Your task to perform on an android device: To locate the screwdriver set under the Home Improvement section of the Home & Living category, use the Esty app.
Image 0: 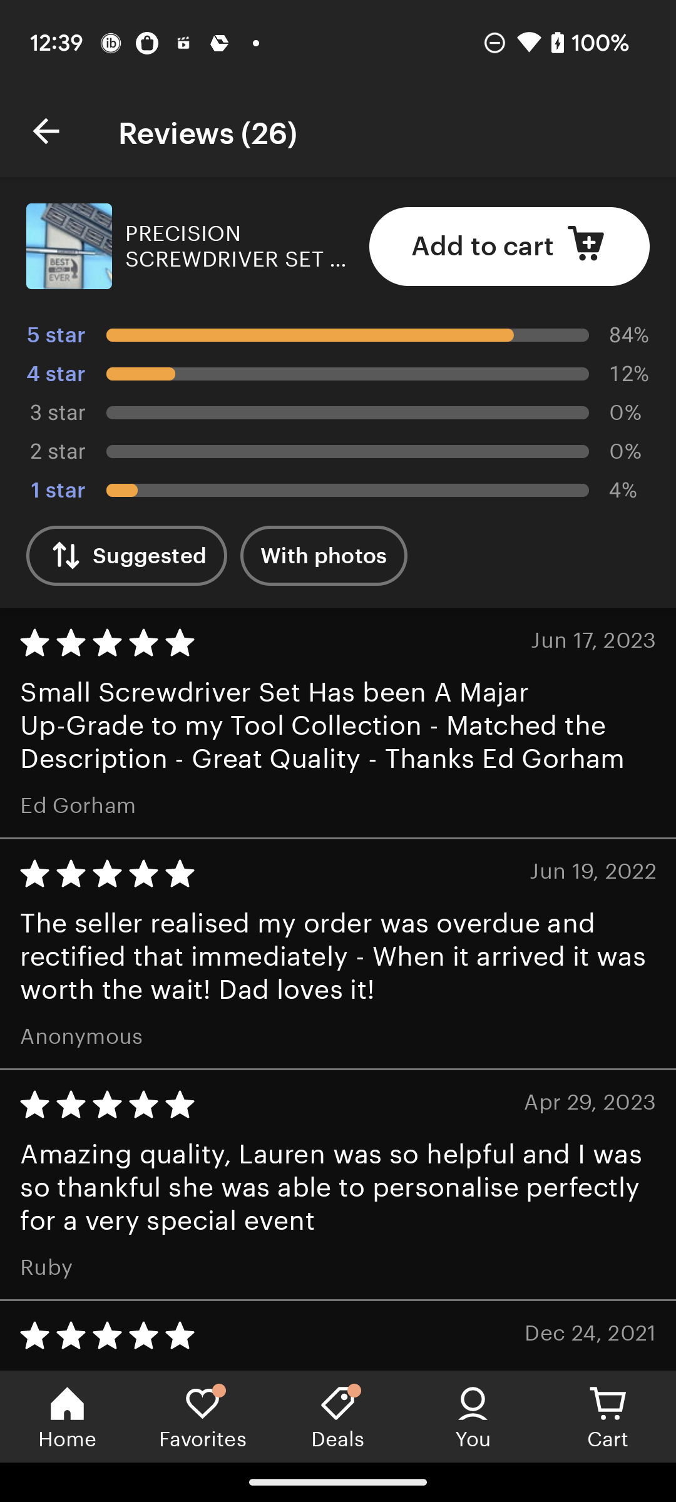
go back to the previous page
Step 0: press back button
Image 1: 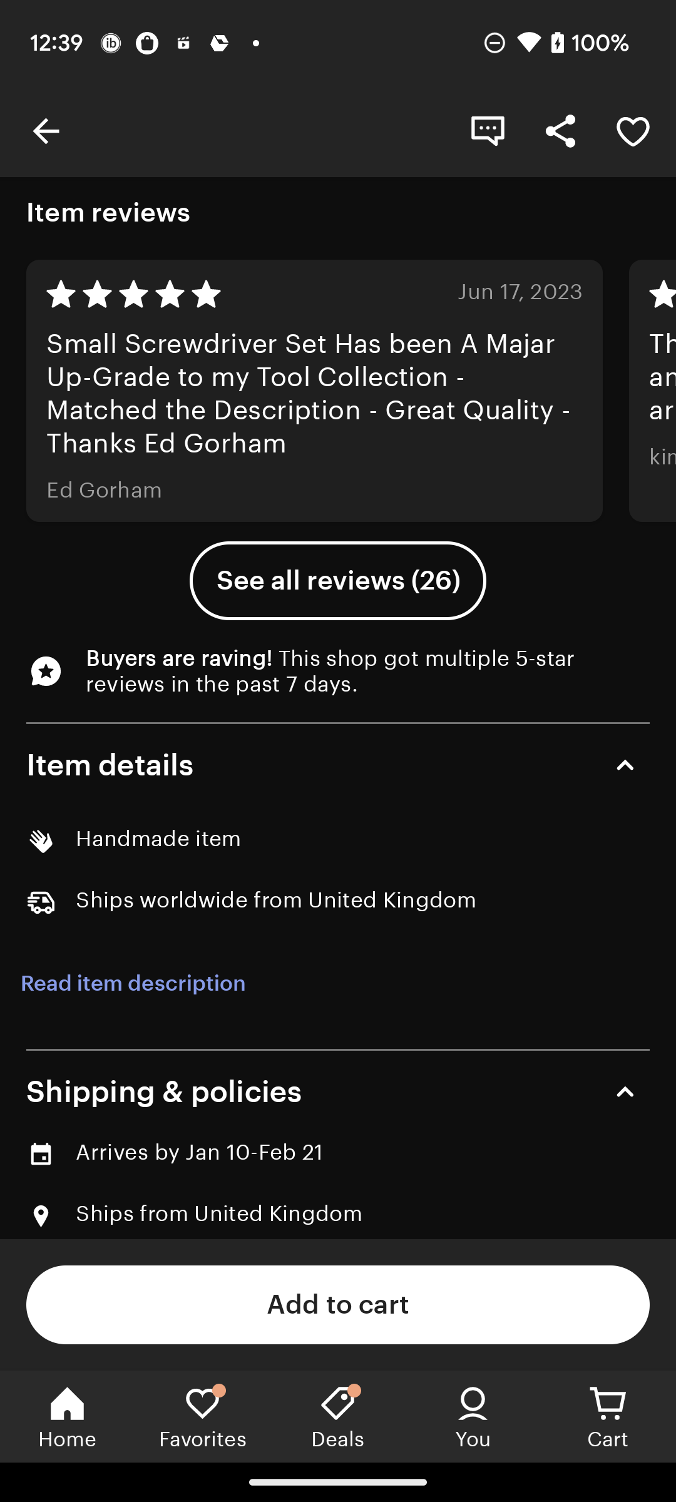
go back to the previous page
Step 1: press back button
Image 2: 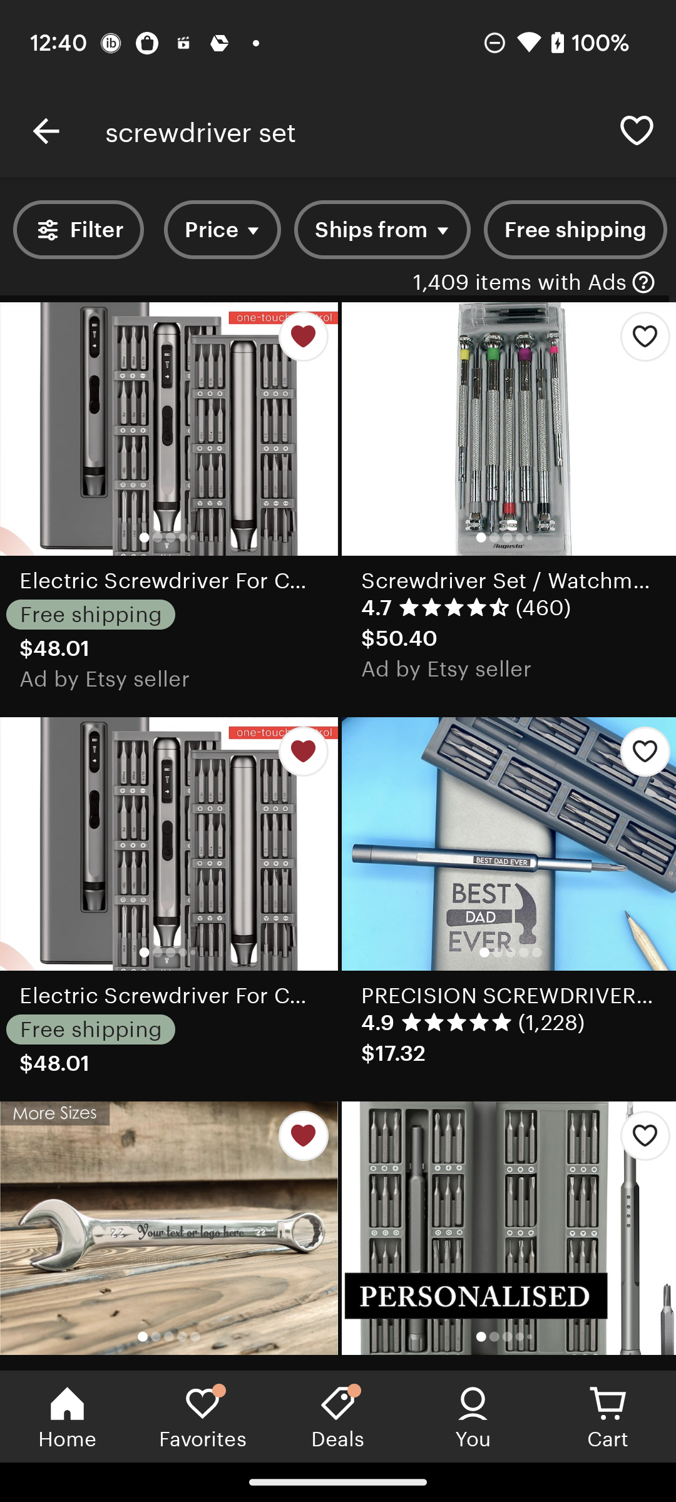
Click on the Filter option at the top of the screen
Step 2: click (83, 244)
Image 3: 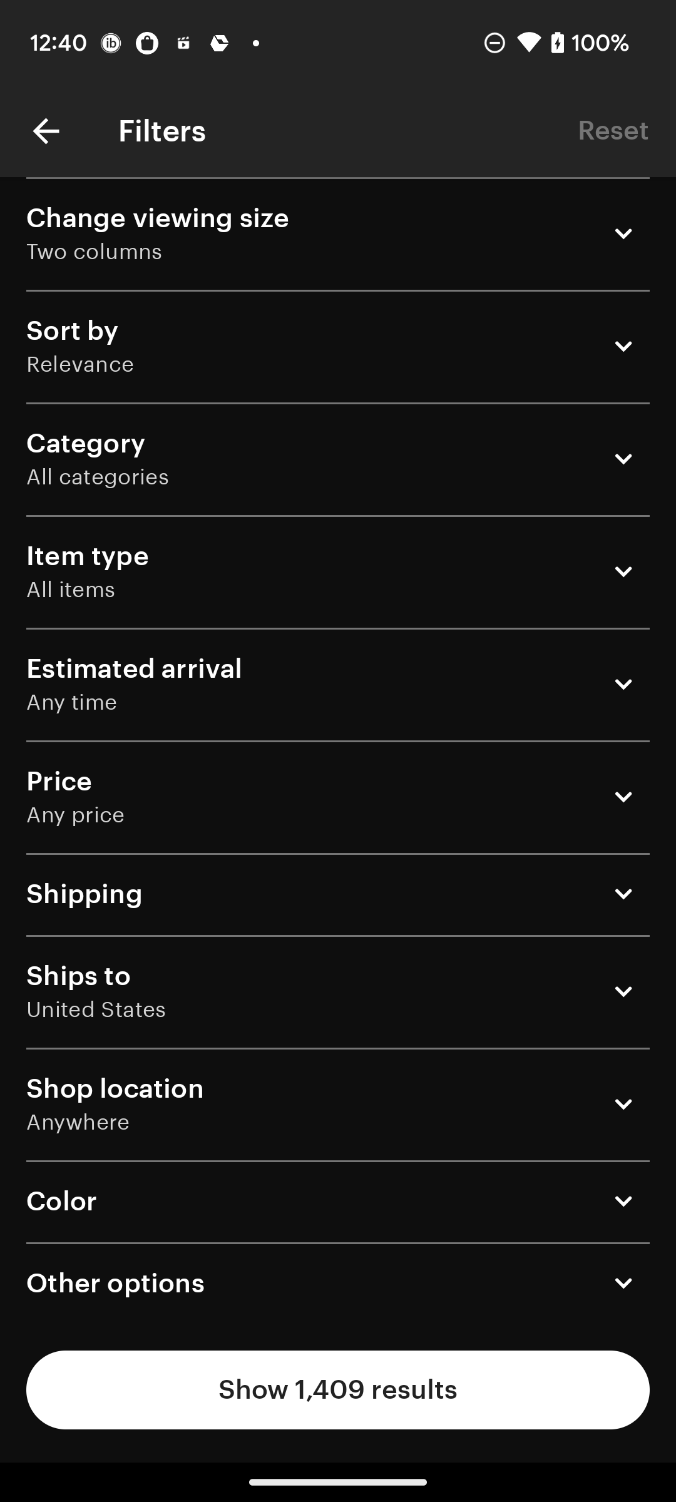
Click on the Category section
Step 3: click (86, 443)
Image 4: 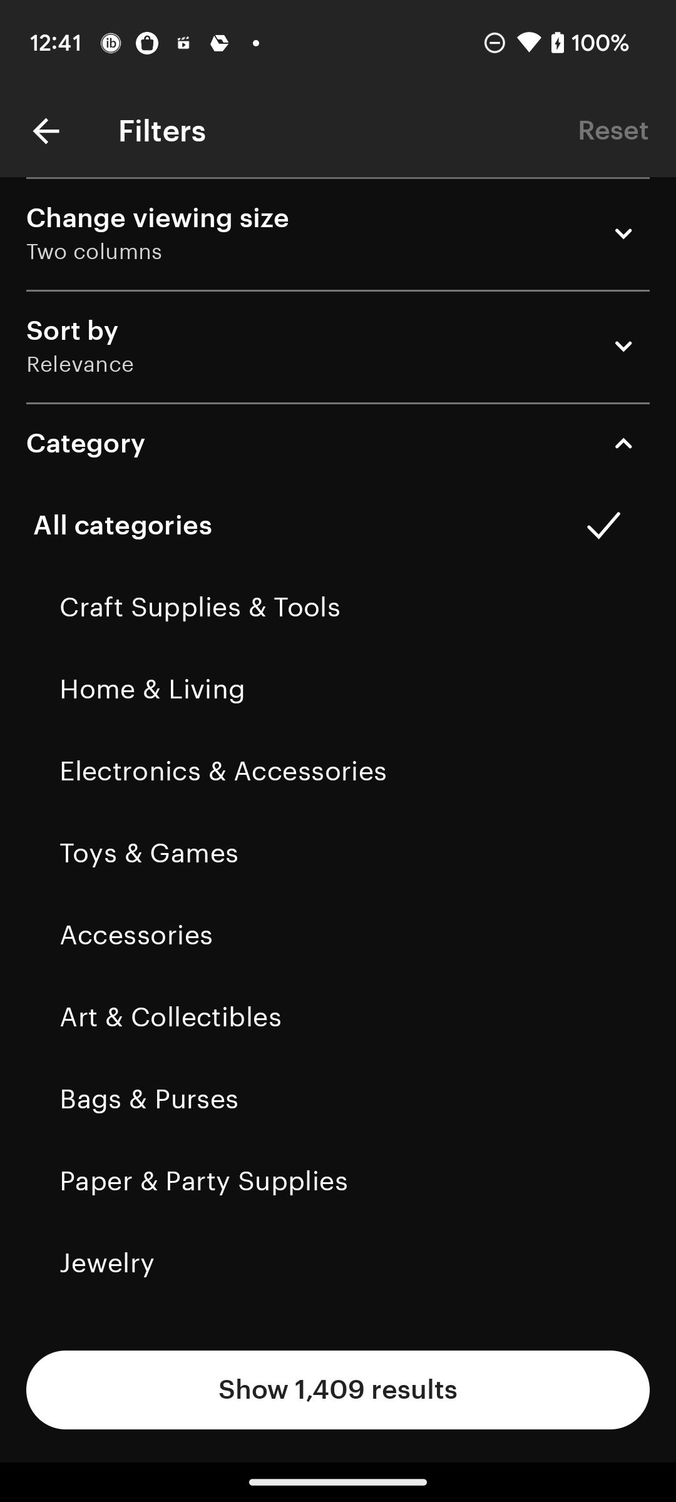
Click on the Home & Living
Step 4: click (328, 689)
Image 5: 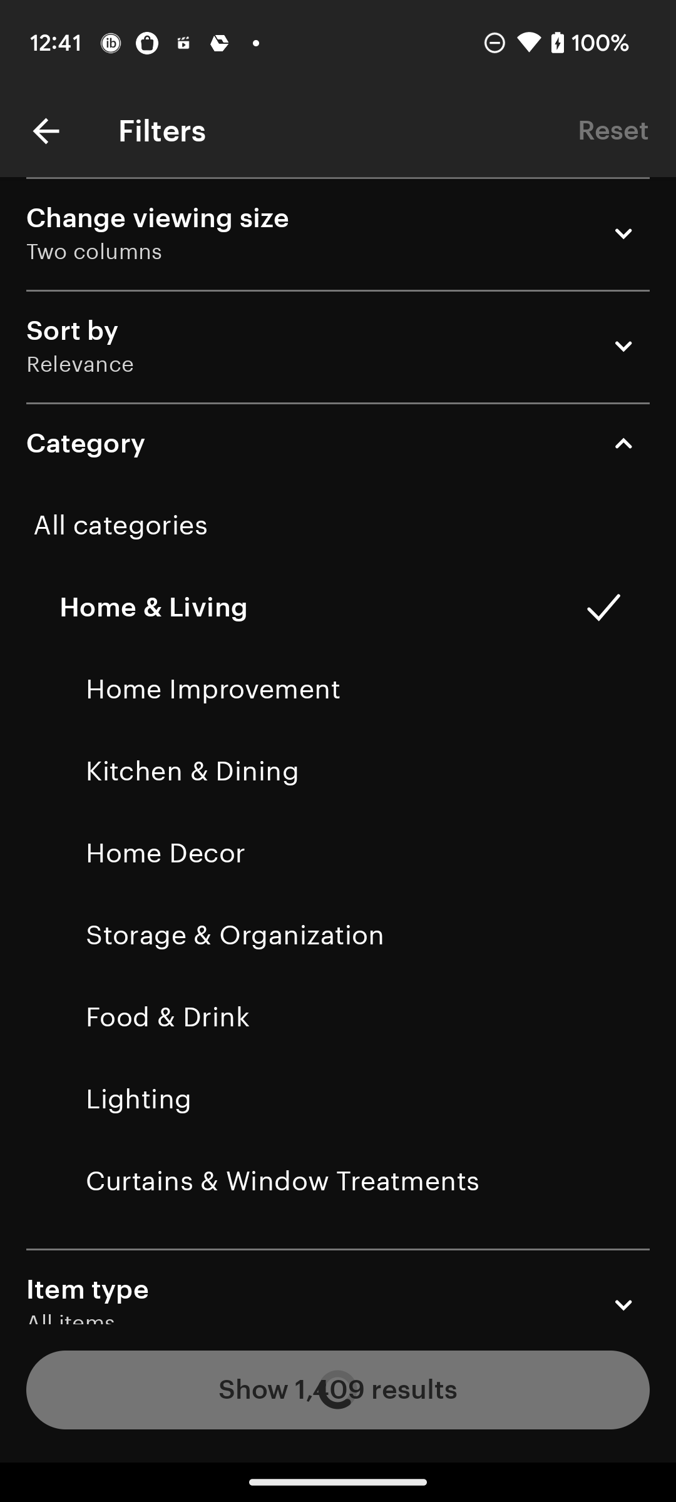
Select Home Improvement
Step 5: click (328, 689)
Image 6: 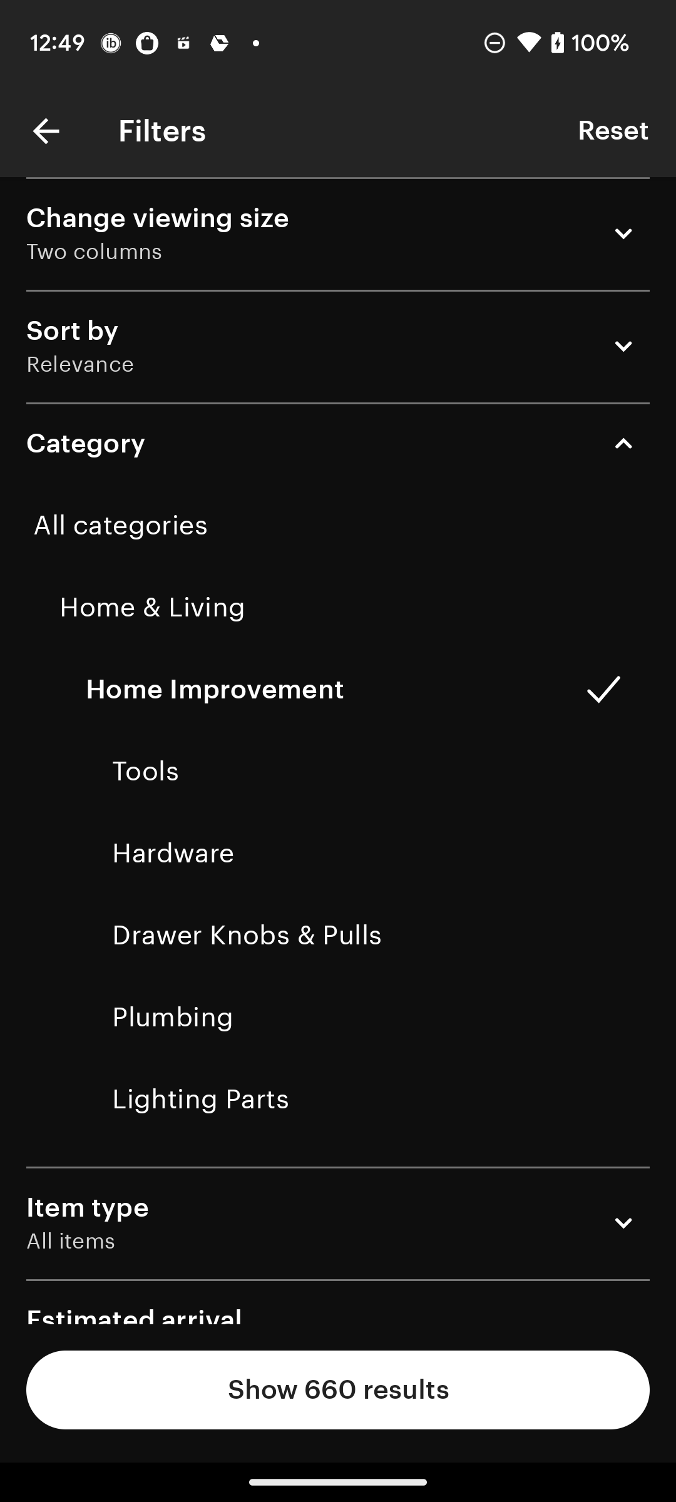
Click on Show 660 results on the bottom of the screen
Step 6: click (338, 1389)